Your task to perform on an android device: Search for My brother's marriage event.
Image 0: 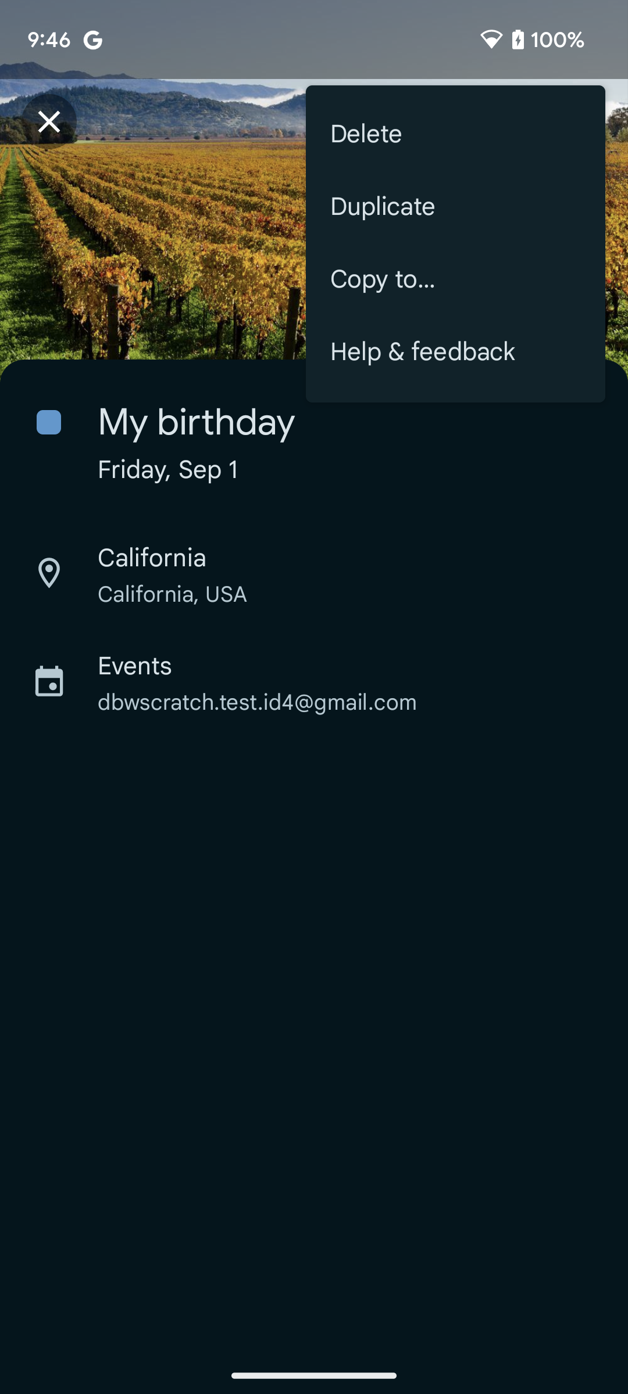
Go back to the previous page
Step 0: press back button
Image 2: 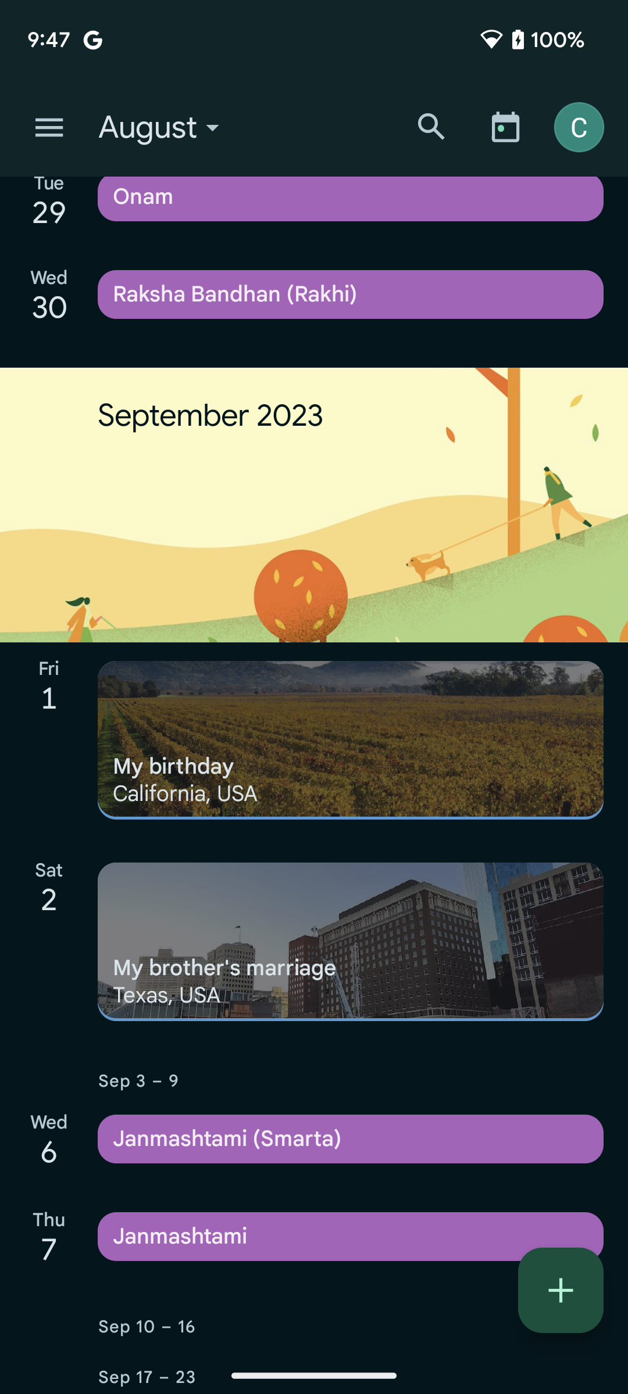
Click on the search icon at the top right corner of the screen
Step 2: click (431, 127)
Image 3: 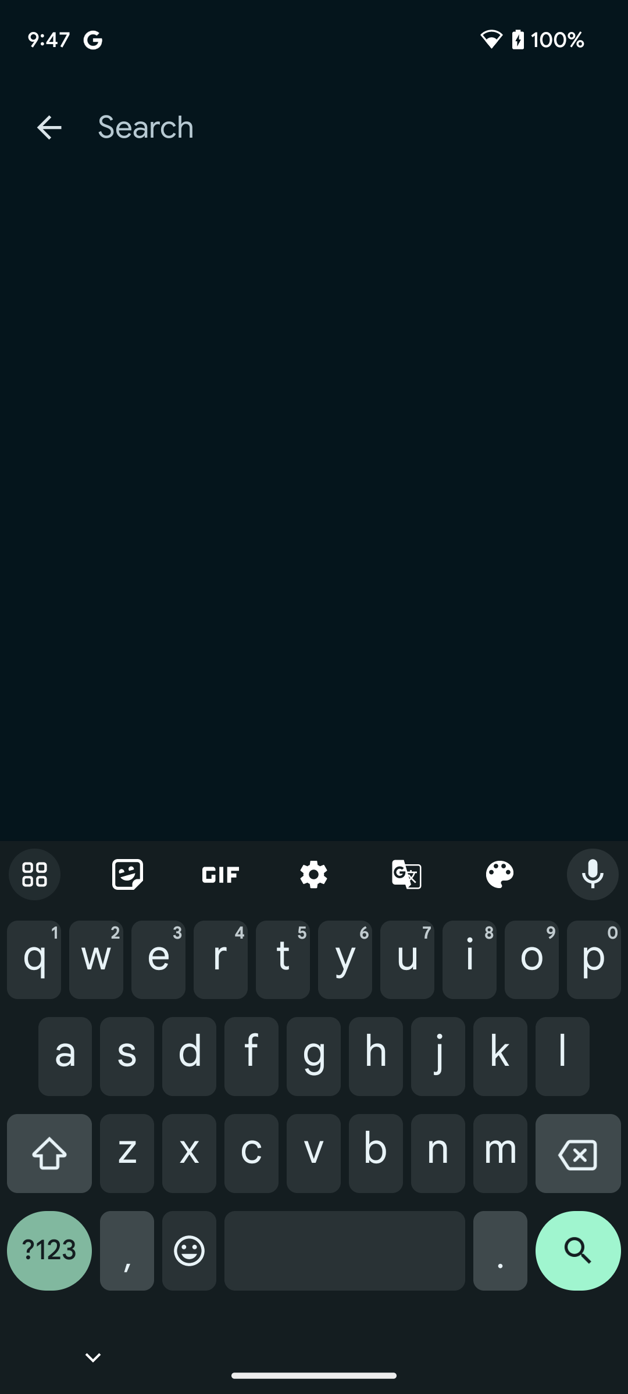
Type My brother's marriage in the search bar
Step 3: type "My brother's marriage "
Image 4: 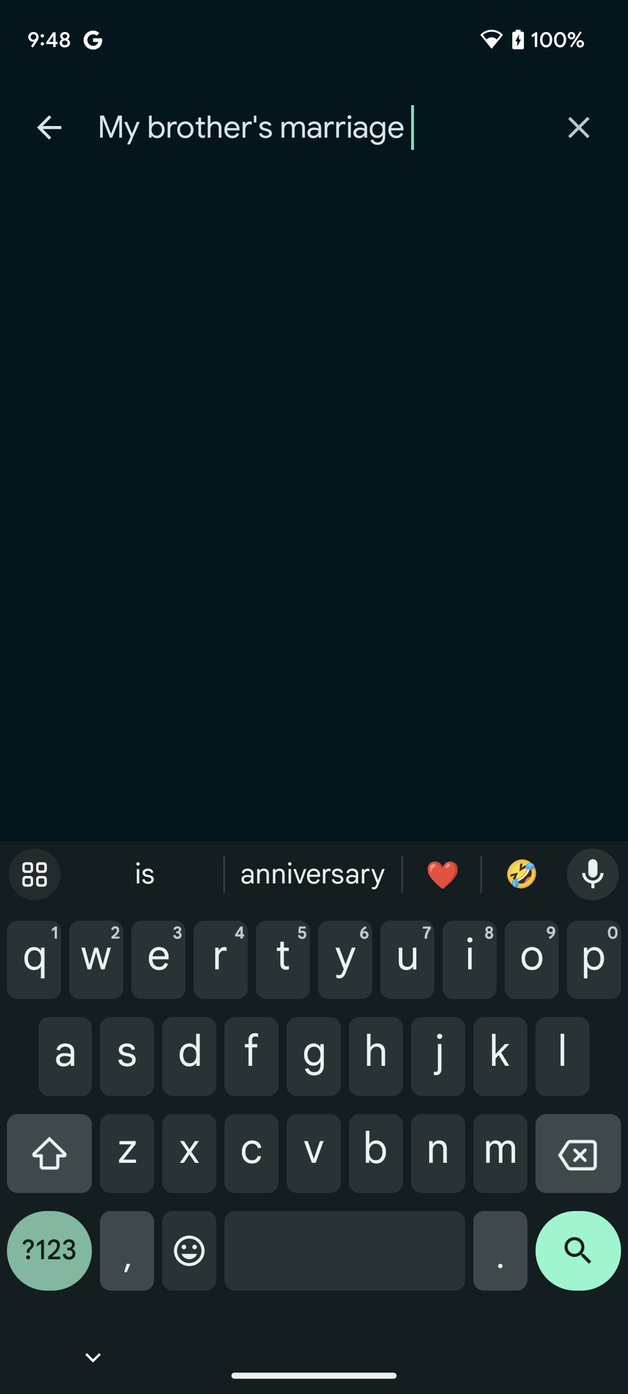
Click on the search icon at the bottom right corner of the screen
Step 4: click (578, 1260)